Your task to perform on an android device: I want to view the recipe for Yorkshire Pudding in the yummly app.
Image 0: 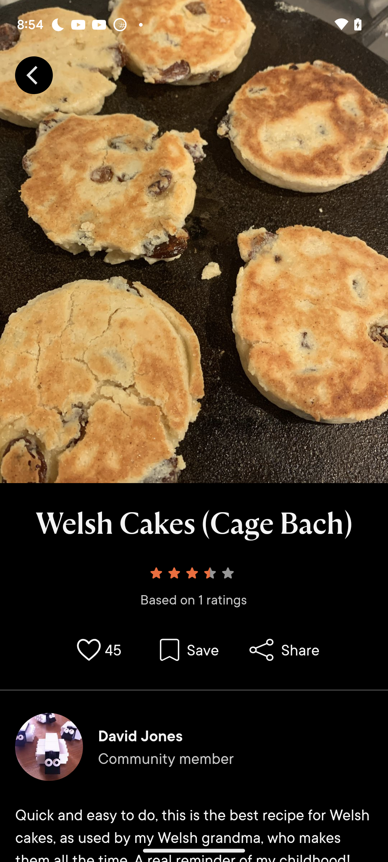
Open yummly app
Step 0: open app "Yummly"
Image 1: 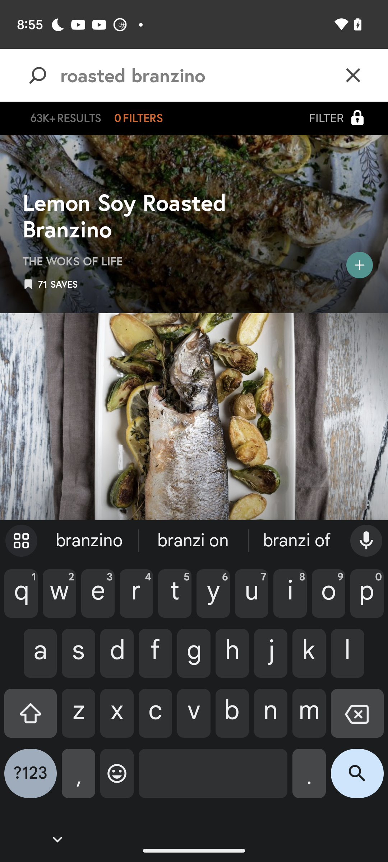
Click on the cross icon on the keypad
Step 1: click (353, 75)
Image 2: 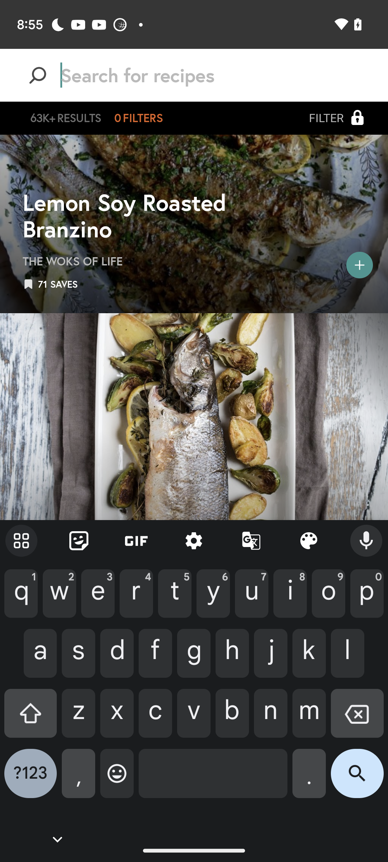
Enter Yorkshire Pudding in the searchbox
Step 2: type "Yorkshire Pudding"
Image 3: 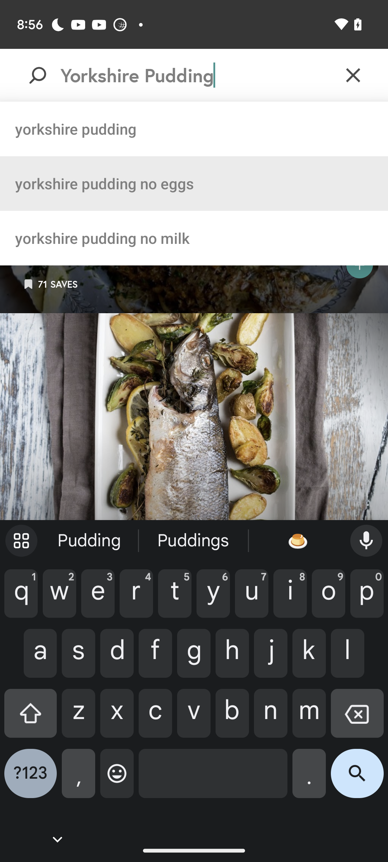
Click on the first recent search
Step 3: click (194, 125)
Image 4: 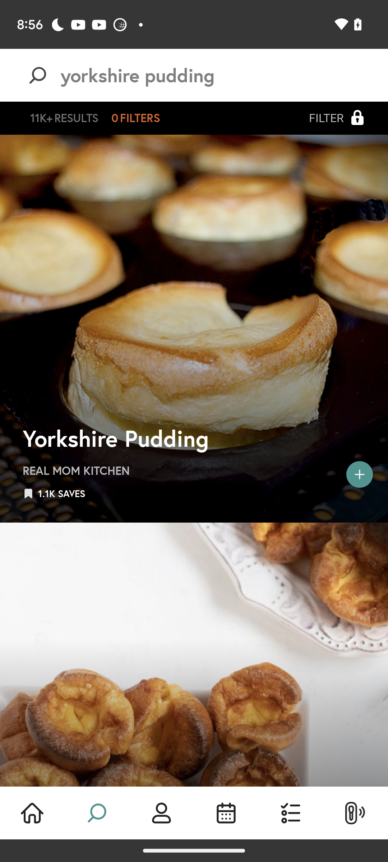
Click on the first Yorkshire Pudding recipe
Step 4: click (194, 328)